Your task to perform on an android device: We decided to stay in Hotel Garden but before We want to know more about this hotel. Show us the More About this hotel.
Image 0: 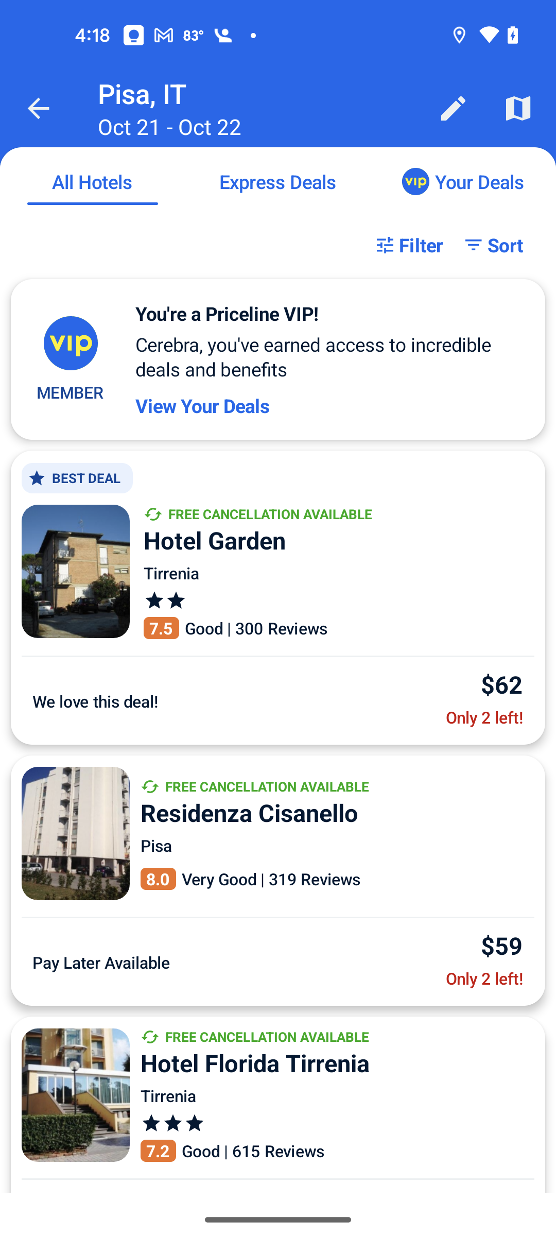
Click on the first search result
Step 0: click (278, 597)
Image 1: 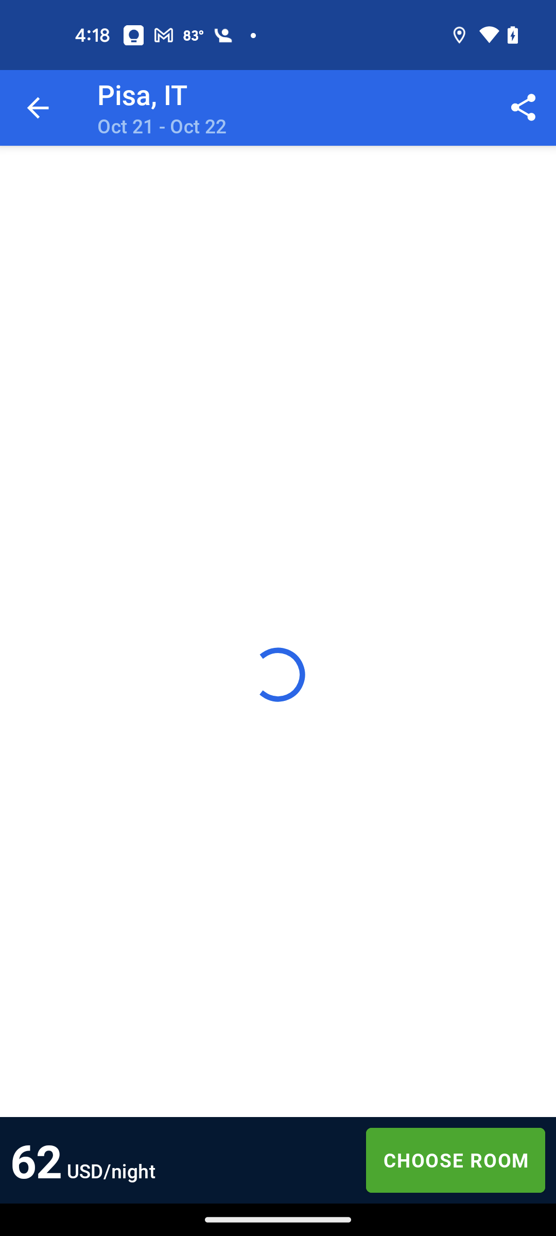
Click on the first search result
Step 1: wait
Image 2: 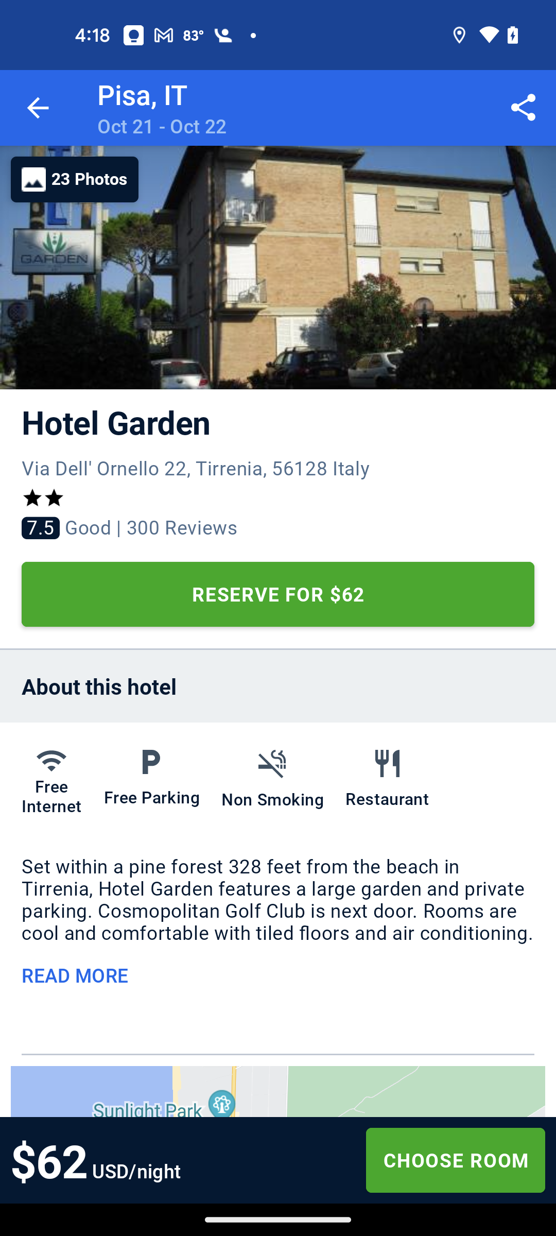
Click on the READ MORE
Step 2: click (75, 989)
Image 3: 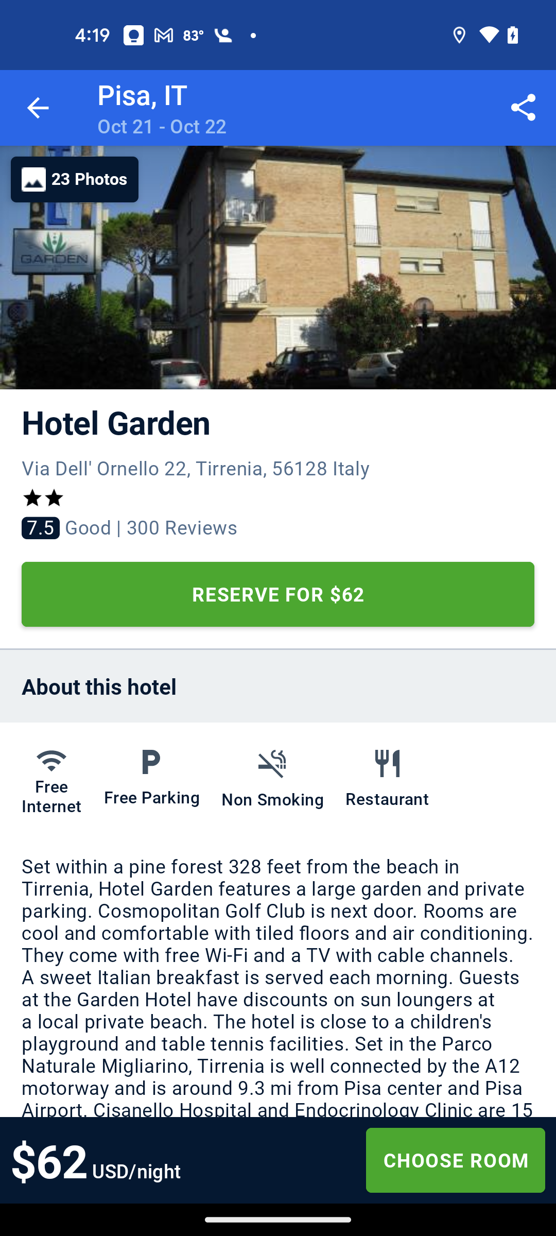
Scroll down to view more
Step 3: scroll down